Your task to perform on an android device: Sign out to the Email app
Image 0: 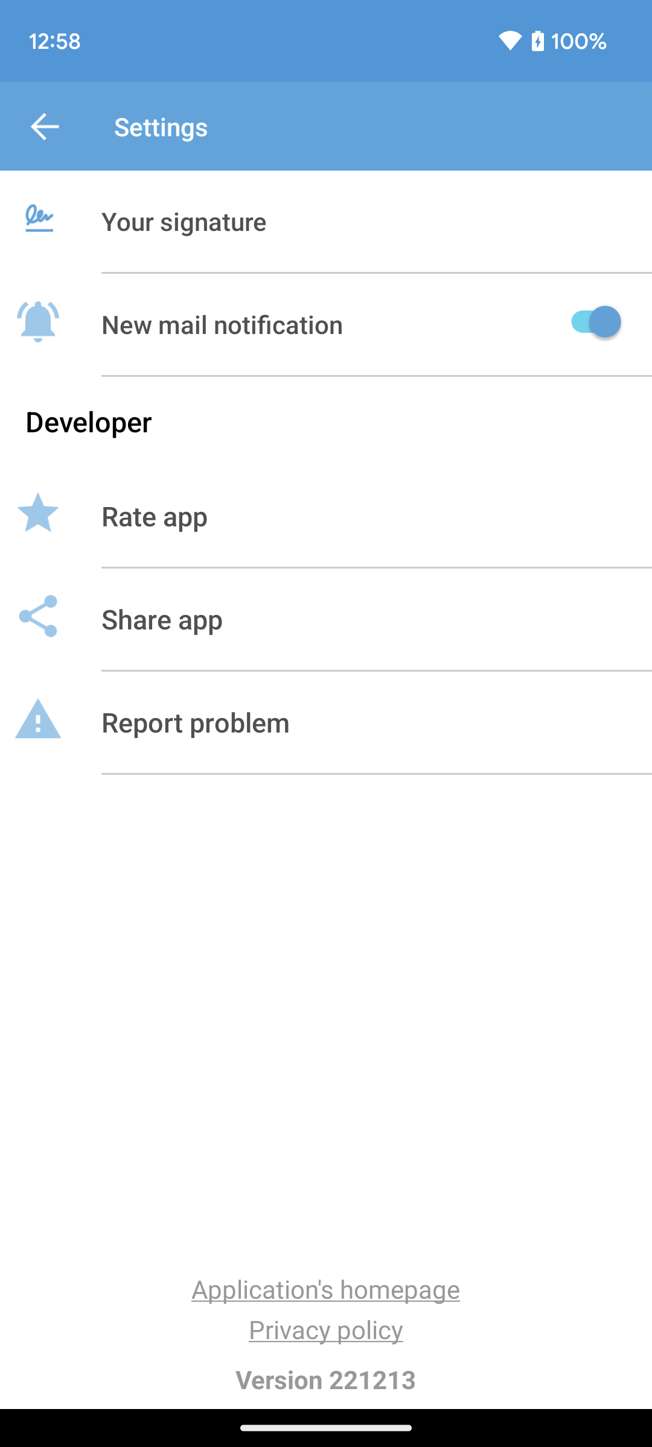
Go back to the previous page
Step 0: press back button
Image 1: 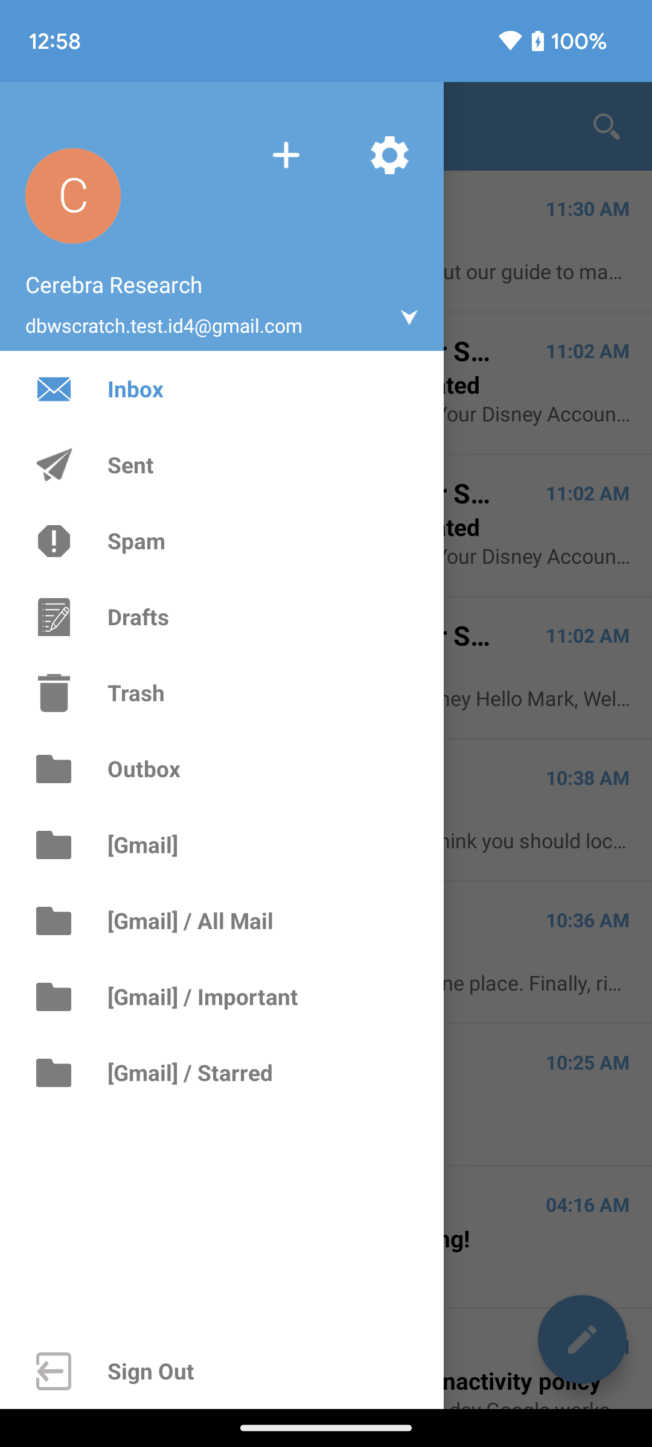
Click on the Sign Out option at the bottom left of the screen
Step 1: click (151, 1370)
Image 2: 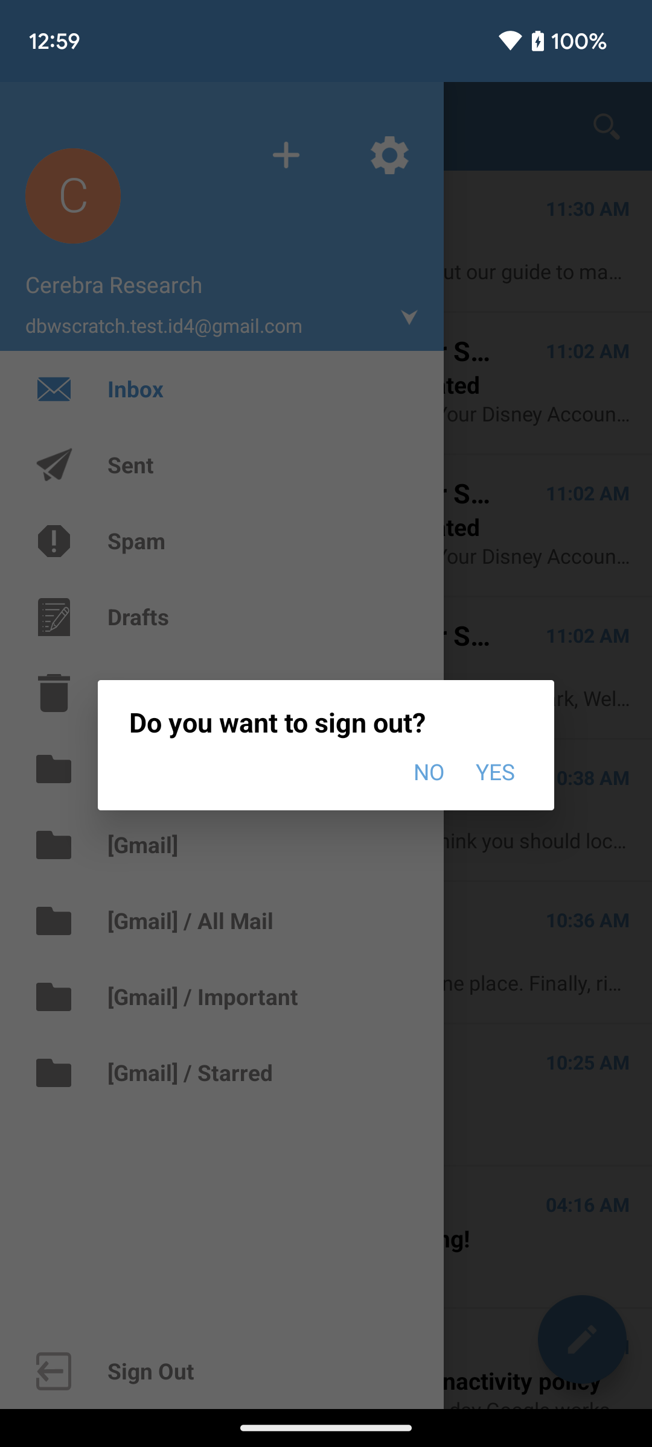
Click on the Yes button to sign out of the email app.
Step 2: click (495, 771)